Your task to perform on an android device: Set the timer to 14 minutes in the ClockBuddy app
Image 0: 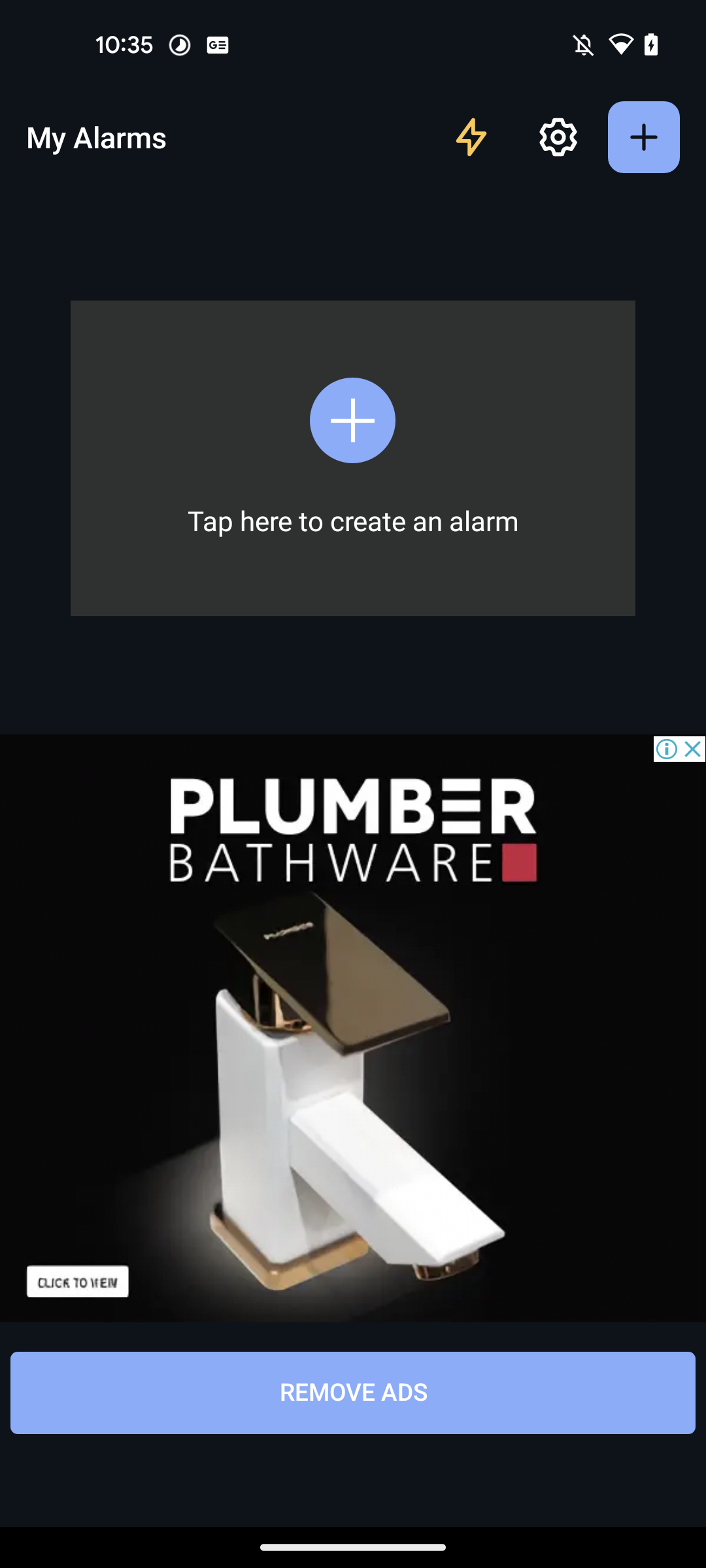
Open the ClockBuddy app
Step 0: open app "ClockBuddy"
Image 2: 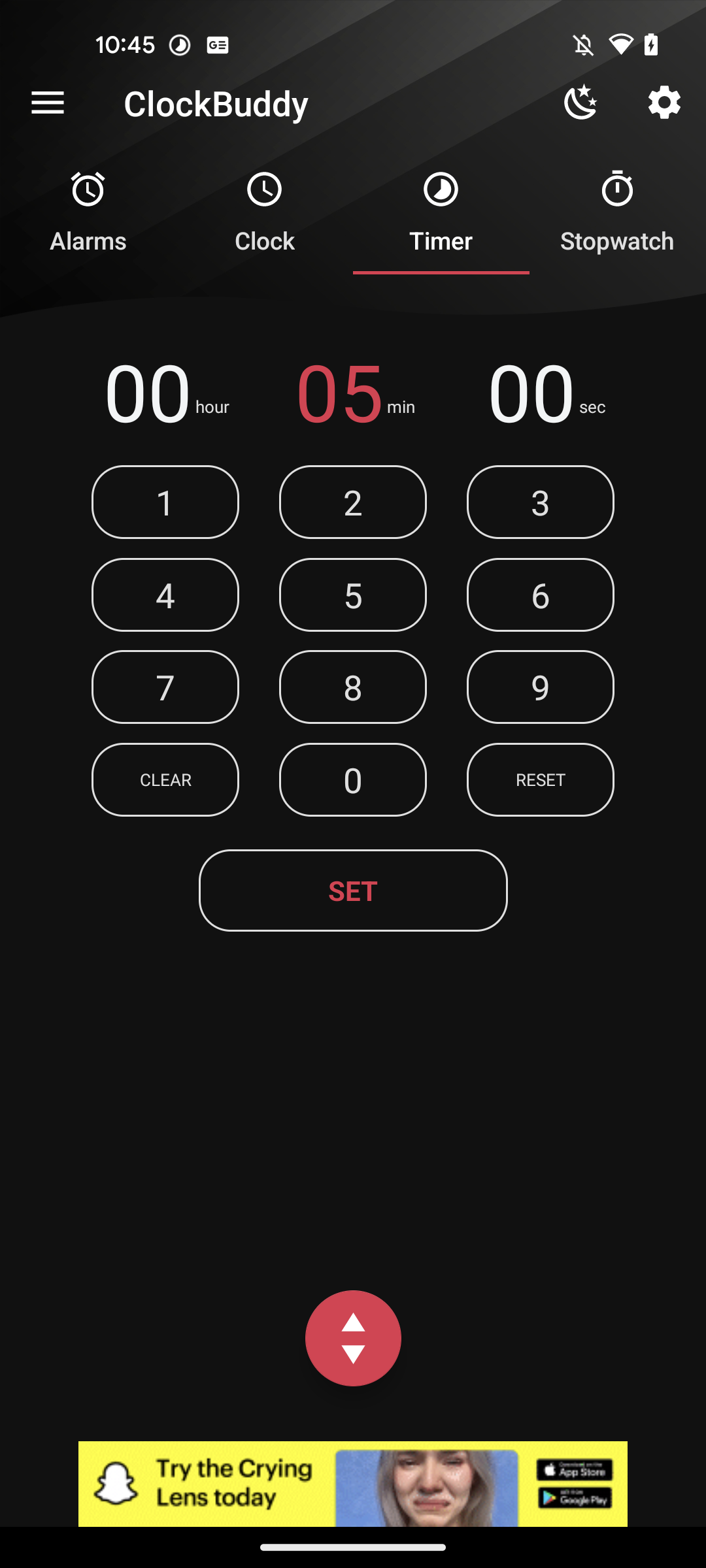
Set the minutes to 14
Step 2: click (166, 491)
Image 3: 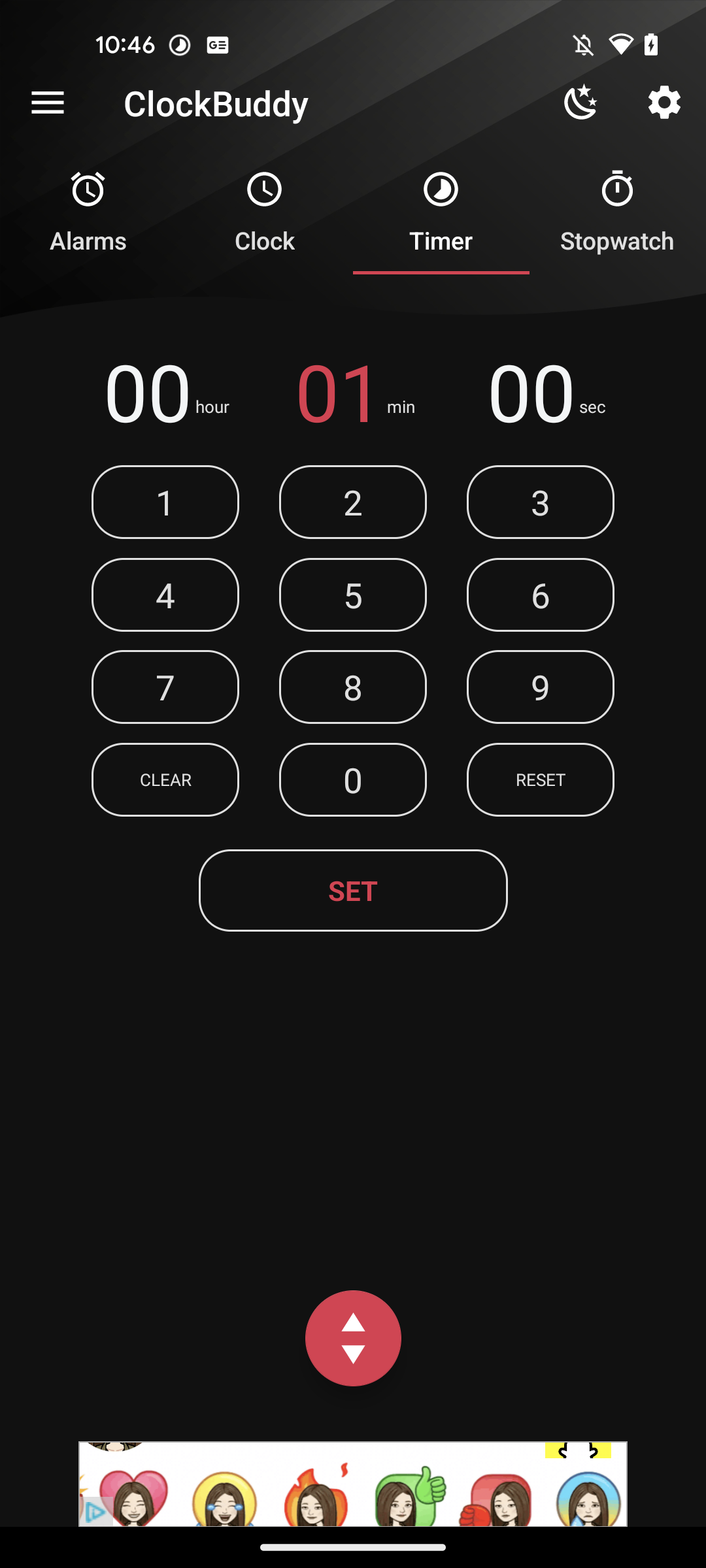
Set the minutes to 14
Step 3: click (166, 601)
Image 4: 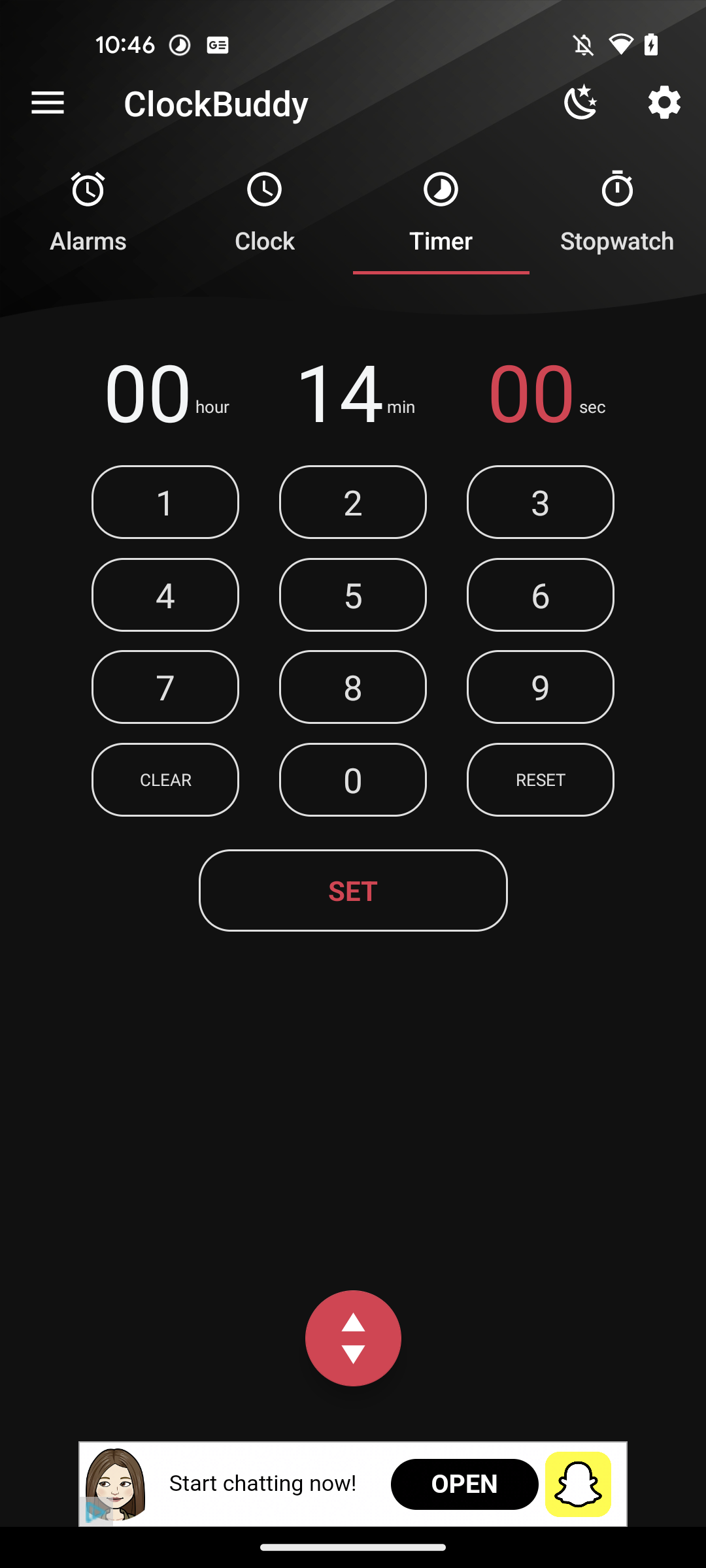
Click on the SET button
Step 4: click (353, 890)
Image 5: 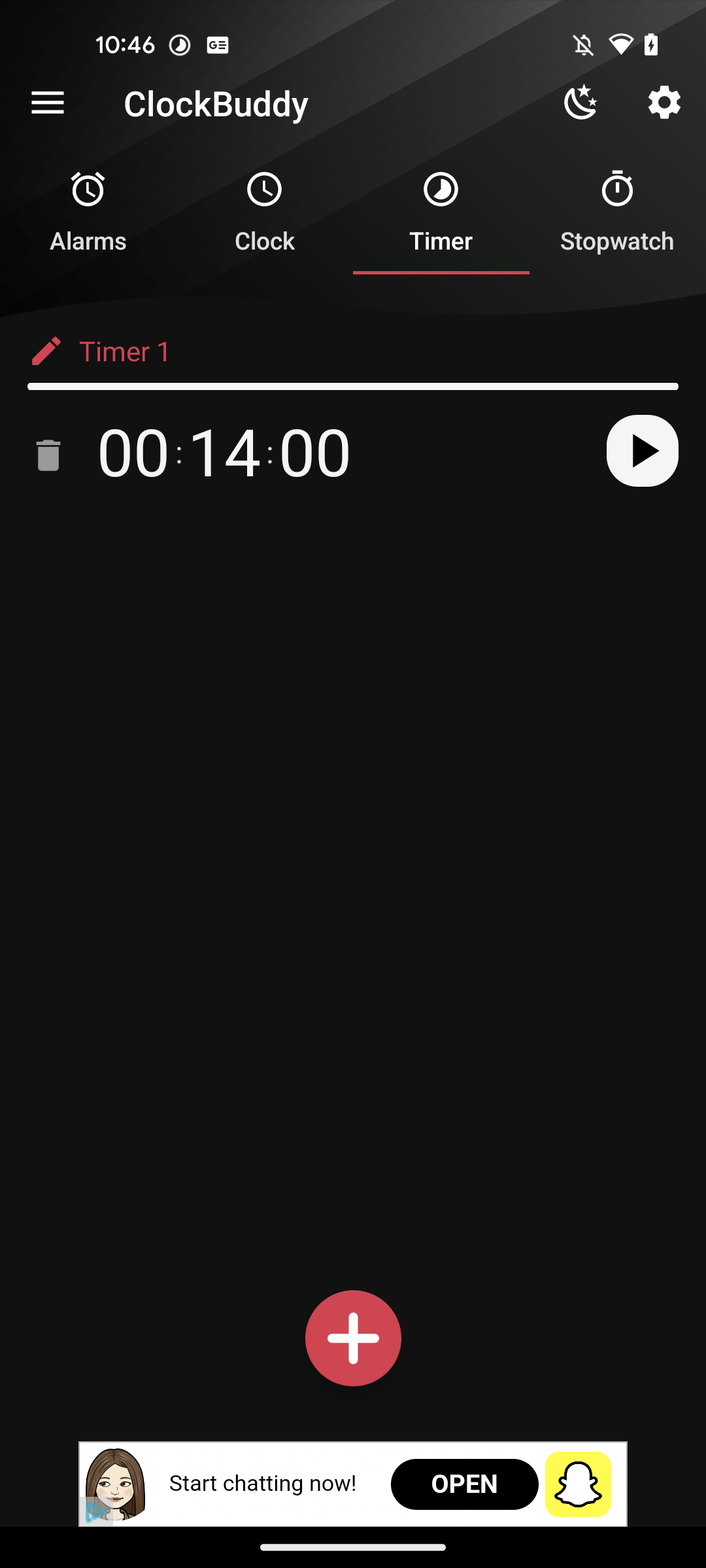
Start  the timer
Step 5: click (622, 455)